Your task to perform on an android device: To buy a Diwali present for my daughter , Search for the Lehenga in the Nykaa Fashion app
Image 0: 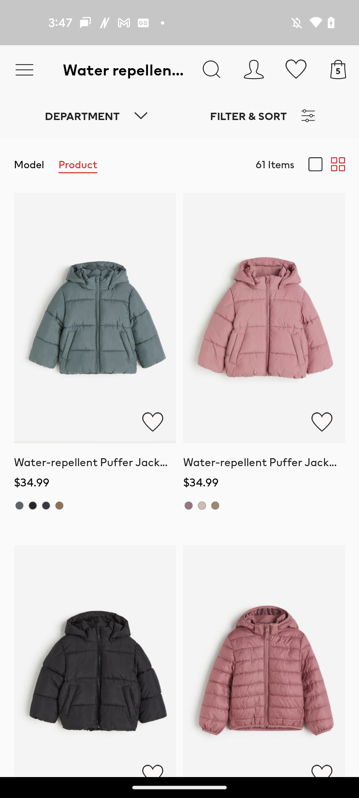
Open the Nykaa Fashion app
Step 0: open app "NykaaFashion"
Image 1: 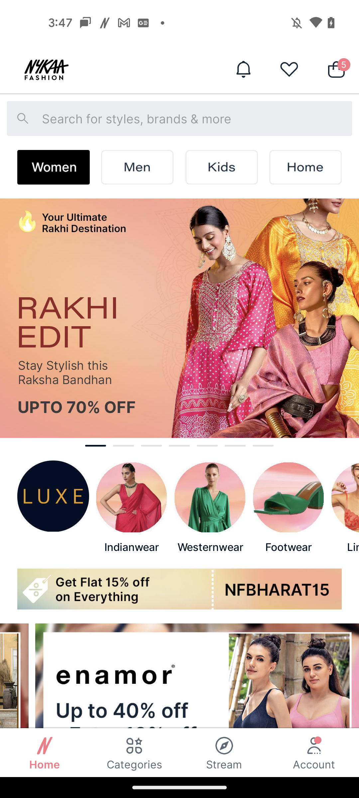
Go to the Kids Category
Step 1: click (218, 169)
Image 2: 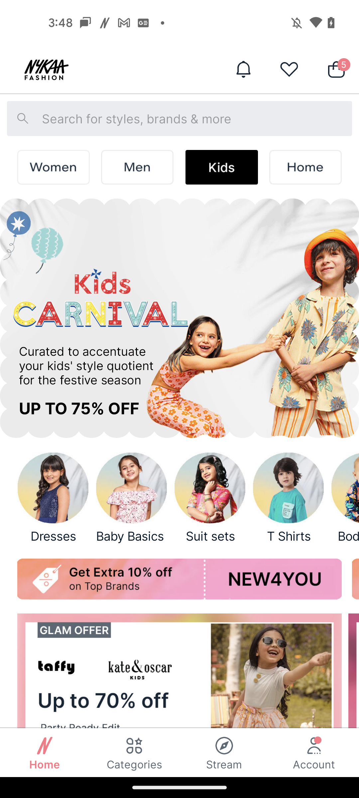
Click on the search bar at the top of the screen
Step 2: click (179, 118)
Image 4: 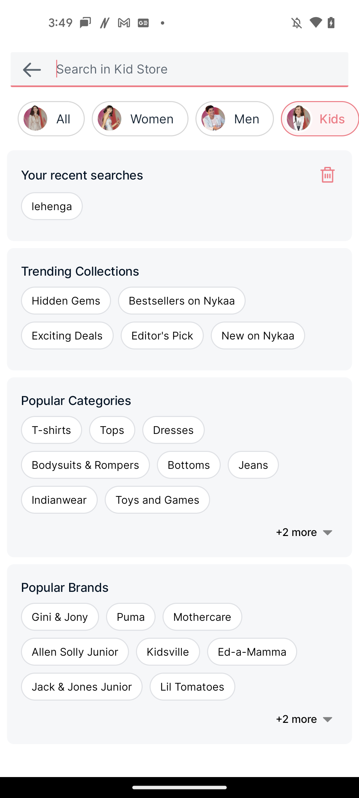
Search for Lehenga in the search bar
Step 4: type "Lehenga"
Image 5: 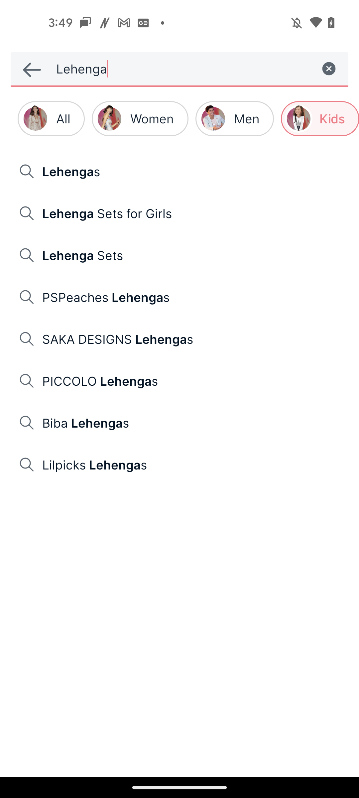
Select the first searched result
Step 5: click (177, 171)